Your task to perform on an android device: Compare the prices of products similar to  Pinaka Drill machine 10LR  in the Shopsy  app.
Image 0: 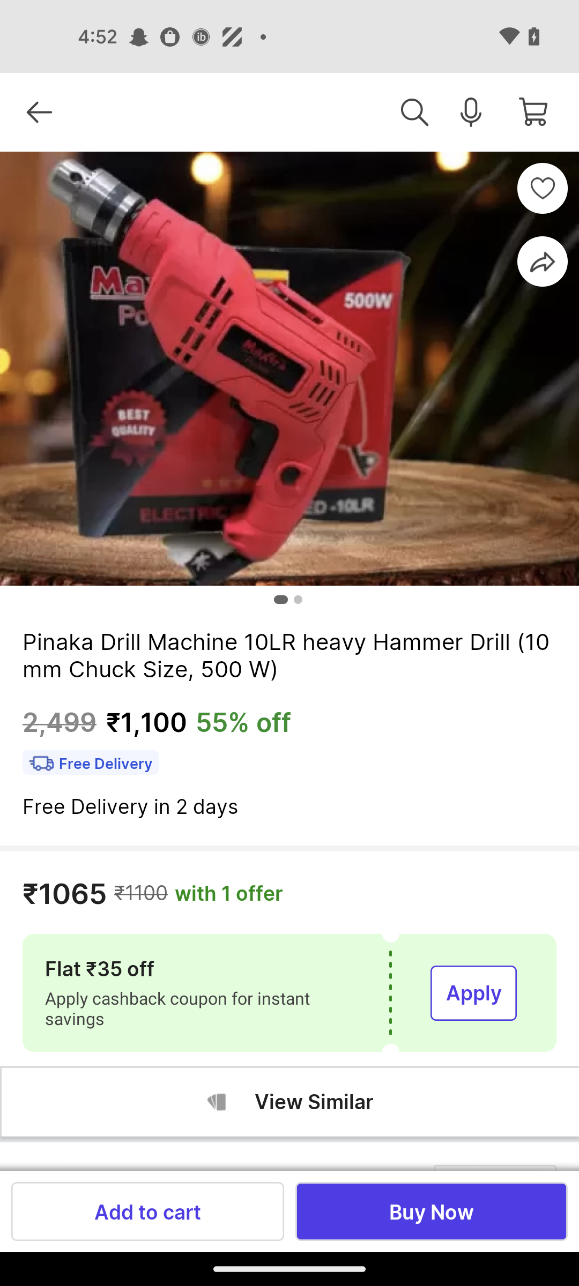
Swipe up to view the Compare product
Step 0: scroll down
Image 1: 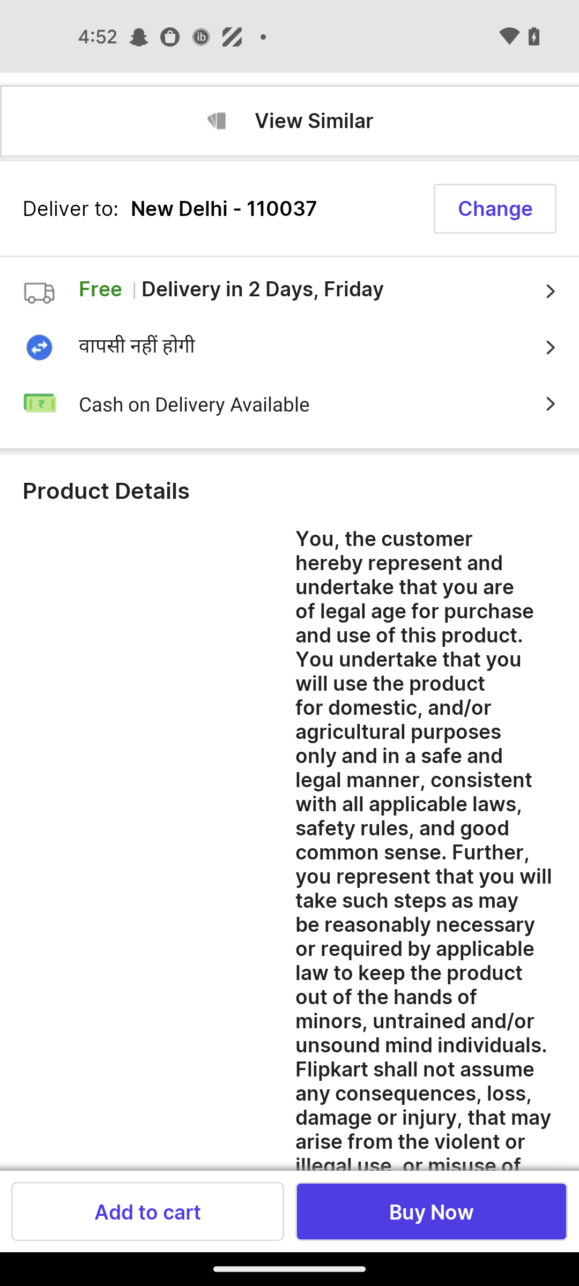
Swipe up to view the Compare product
Step 1: scroll down
Image 2: 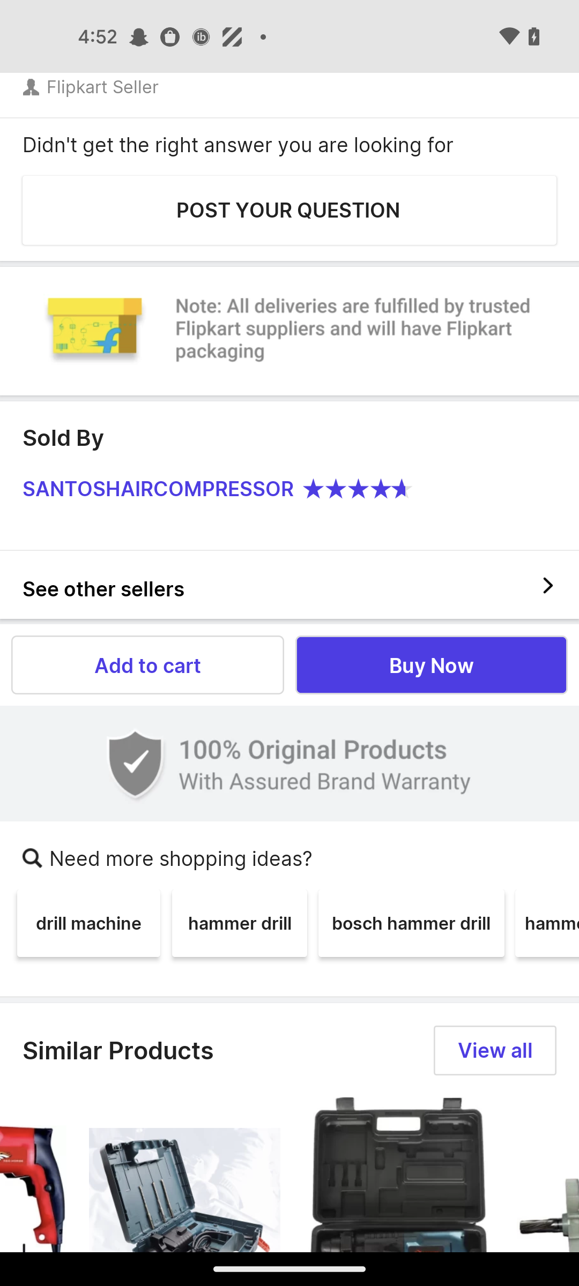
Swipe up to view the Compare product
Step 2: scroll down
Image 3: 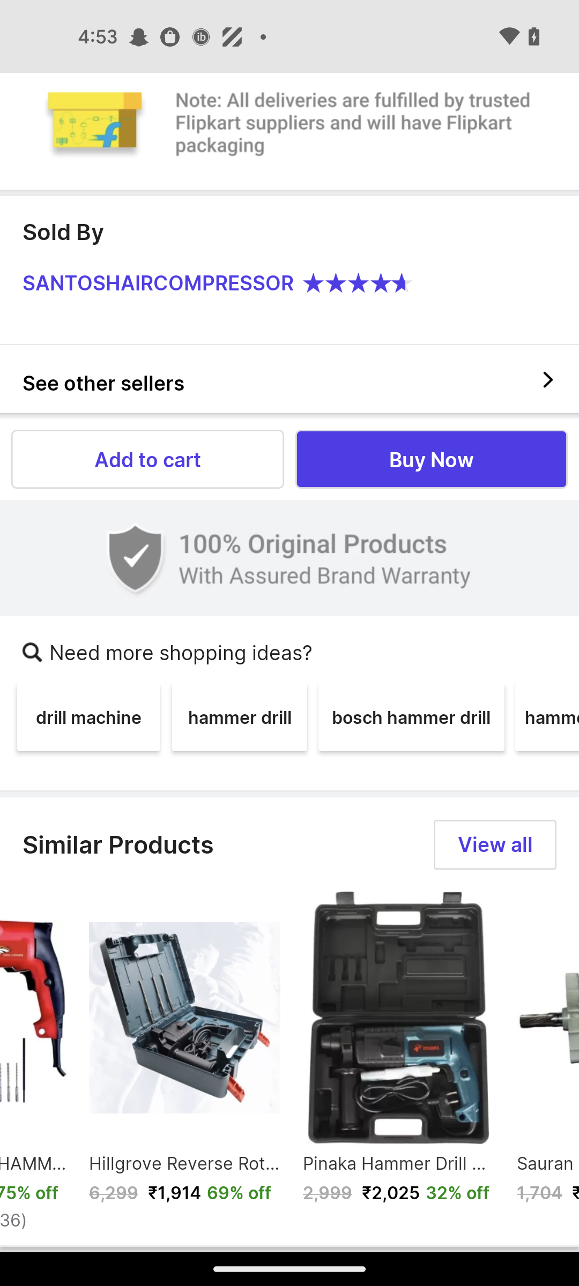
Click on the View all tab
Step 3: click (495, 844)